Your task to perform on an android device: Open Decathlon AAP and search for Addidas sports shoes.
Image 0: 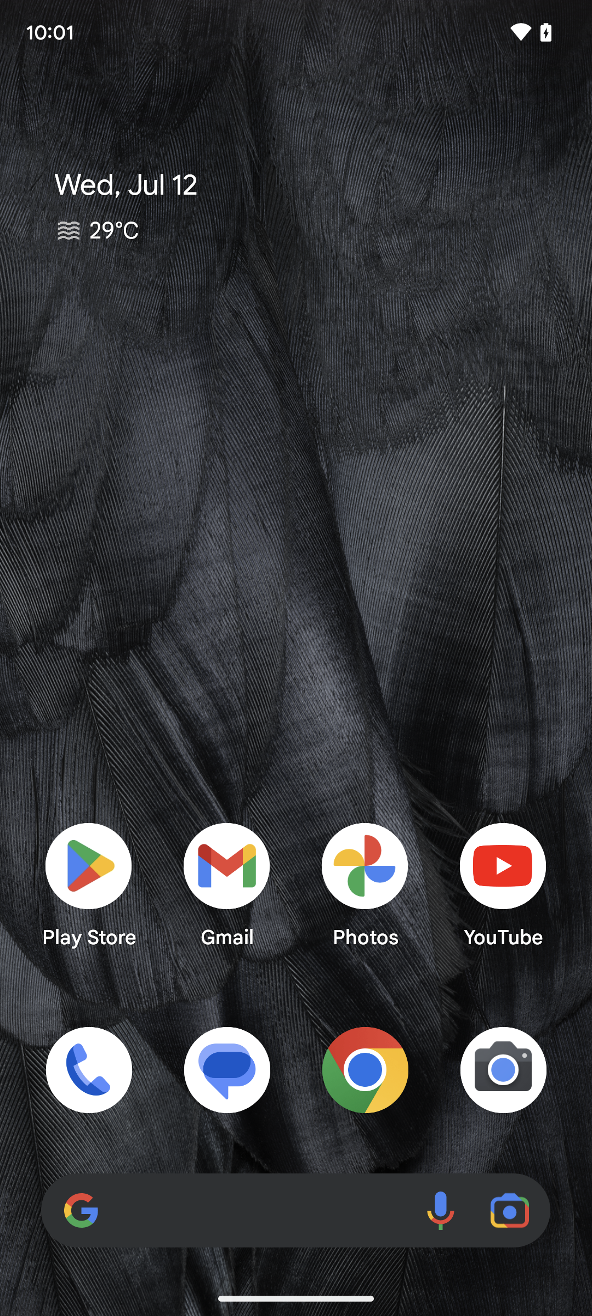
Open decathlon aap
Step 0: open app "Decathlon"
Image 1: 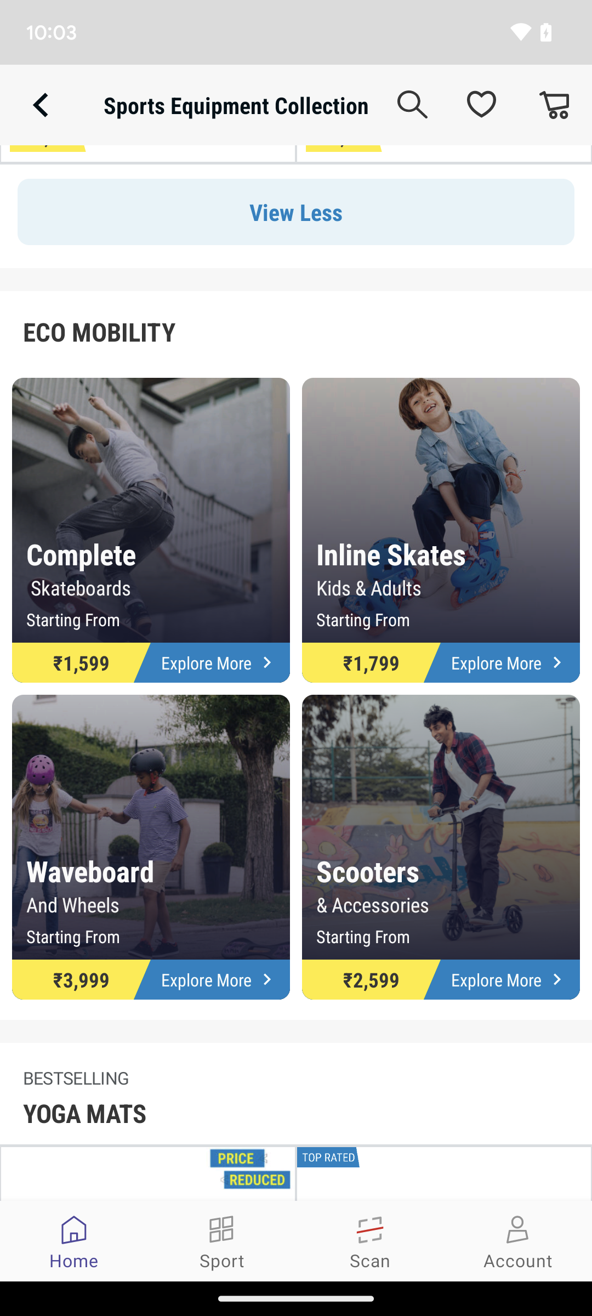
Tap on the search bar at the top of the screen.
Step 1: click (413, 105)
Image 2: 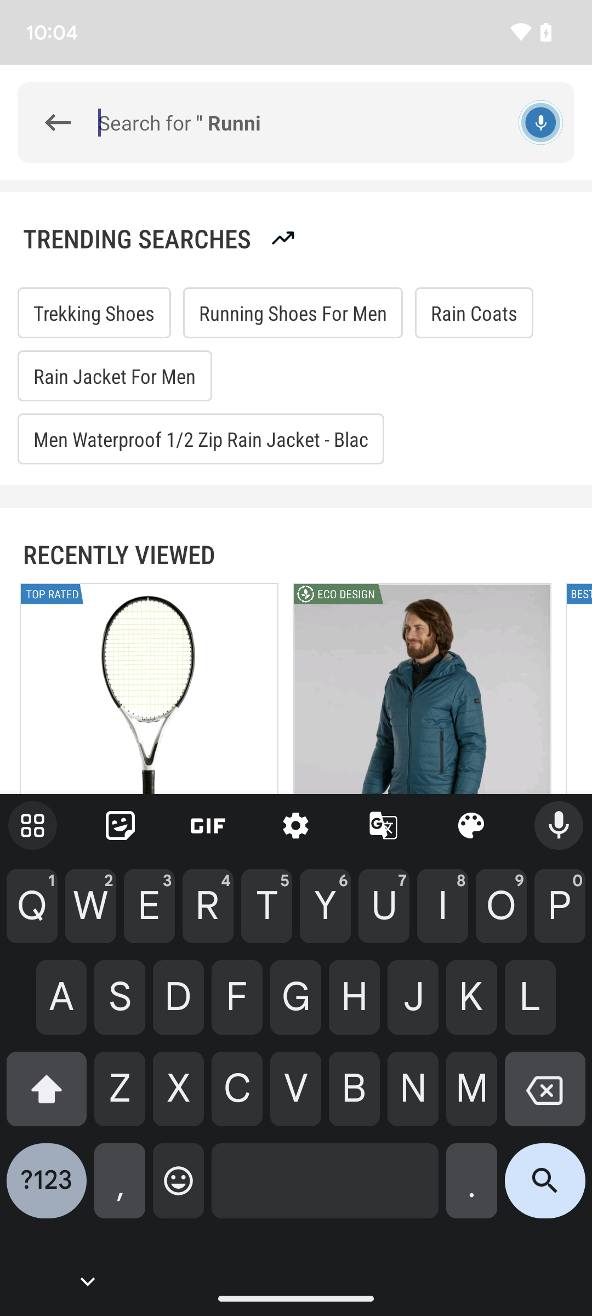
Search for Addidas sports shoes.
Step 2: type "Addidas shoes"
Image 3: 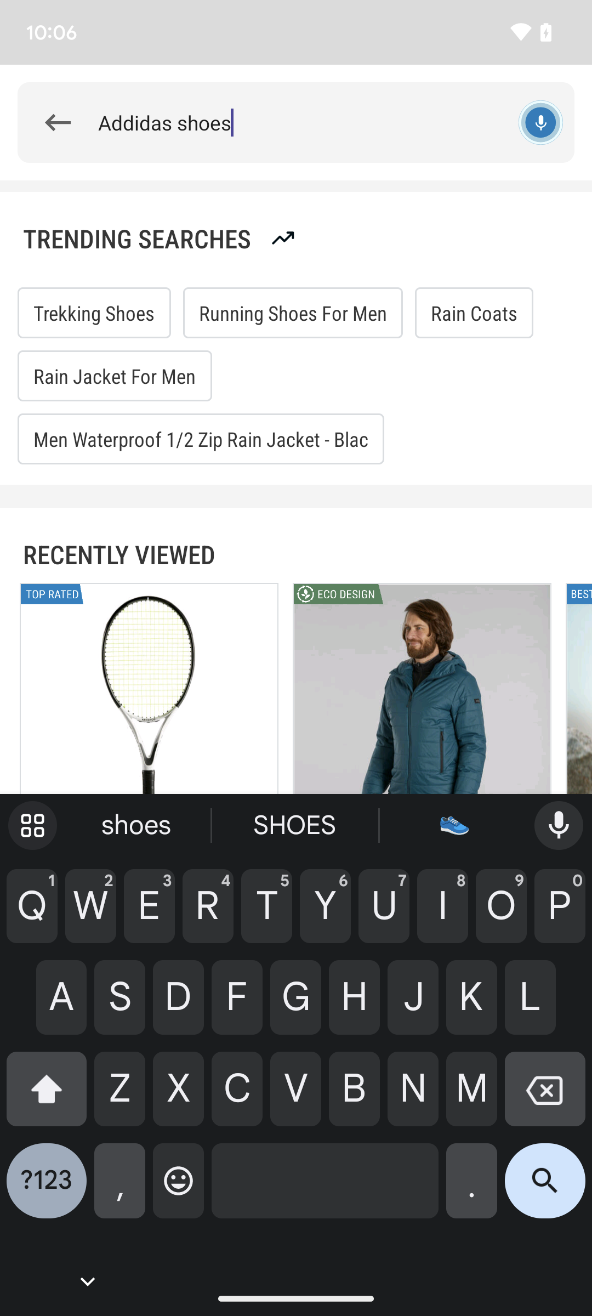
Click on the search bar present at the right bottom corner.
Step 3: click (545, 1189)
Image 4: 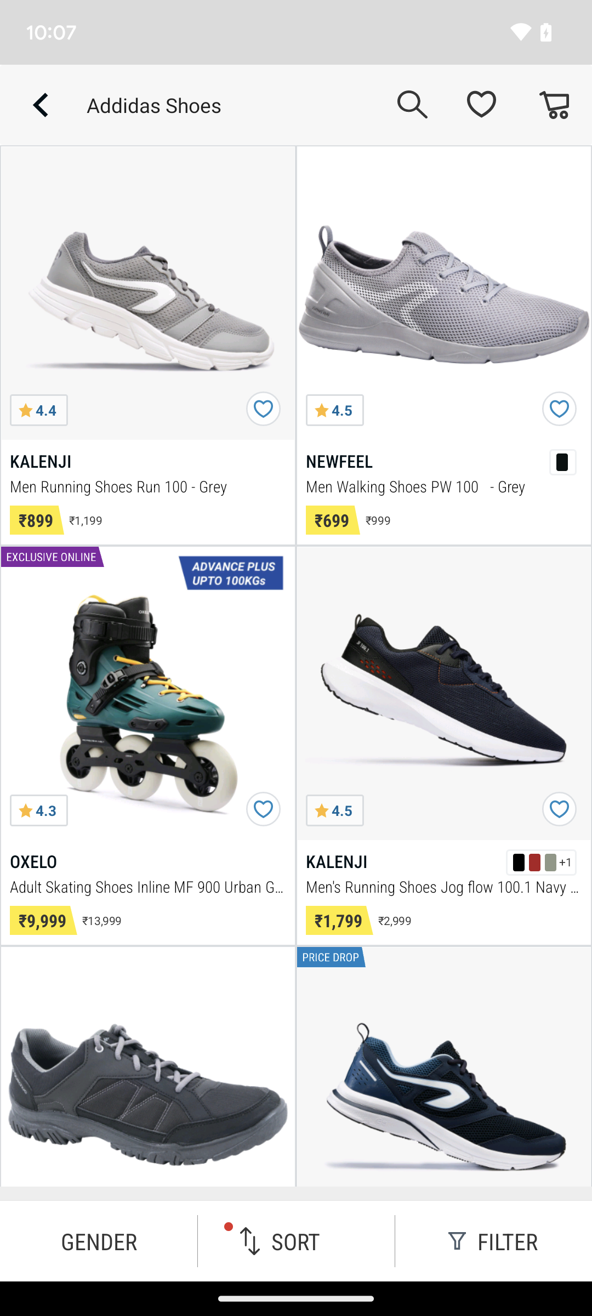
Click on the search bar present at the right bottom corner.
Step 4: click (545, 1181)